Your task to perform on an android device: Share the location with dbwscratch.test.id10@gmail.com through the Gmail app
Image 0: 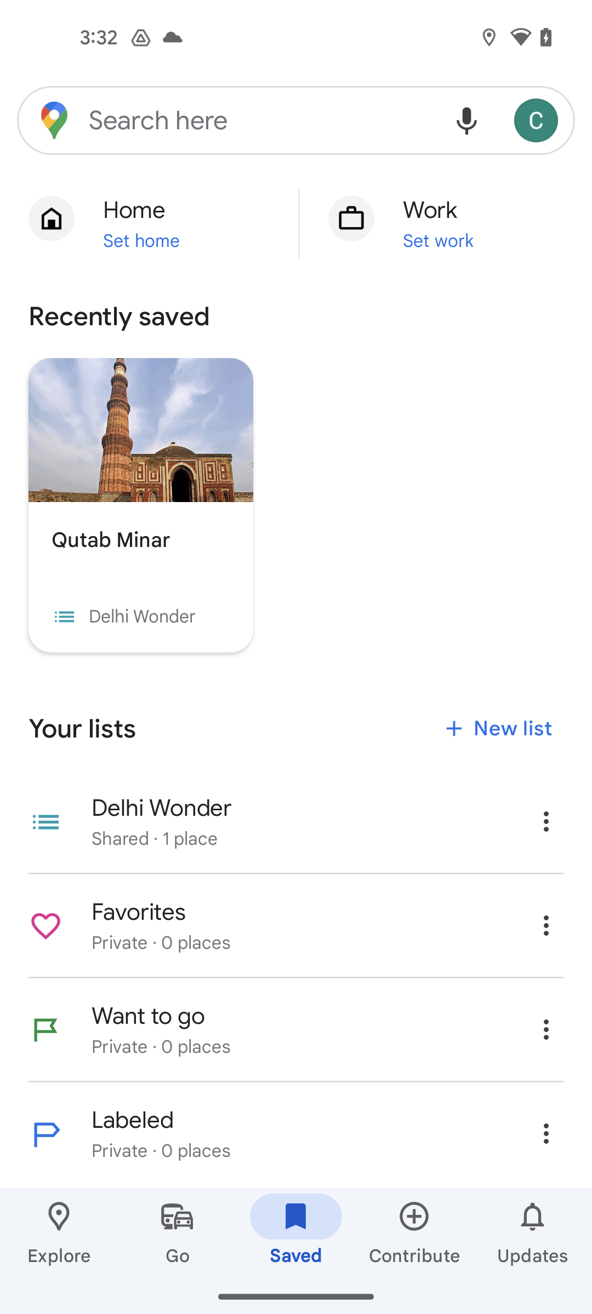
Click on the profile icon
Step 0: click (538, 120)
Image 1: 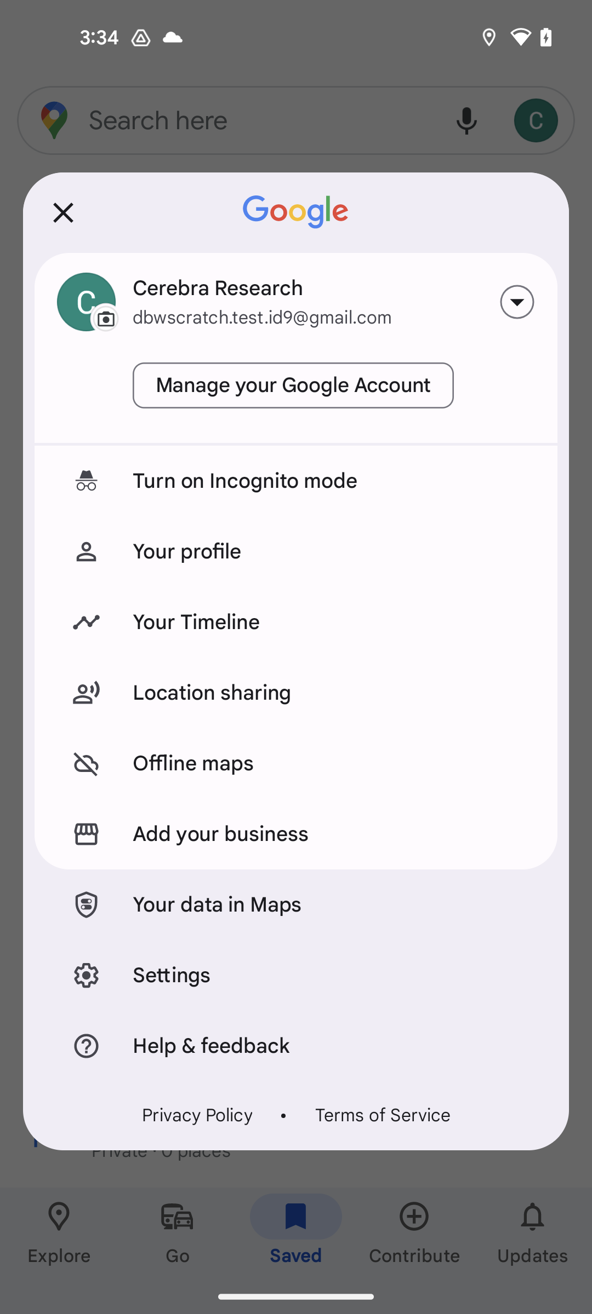
Click on the location sharing option
Step 1: click (333, 693)
Image 2: 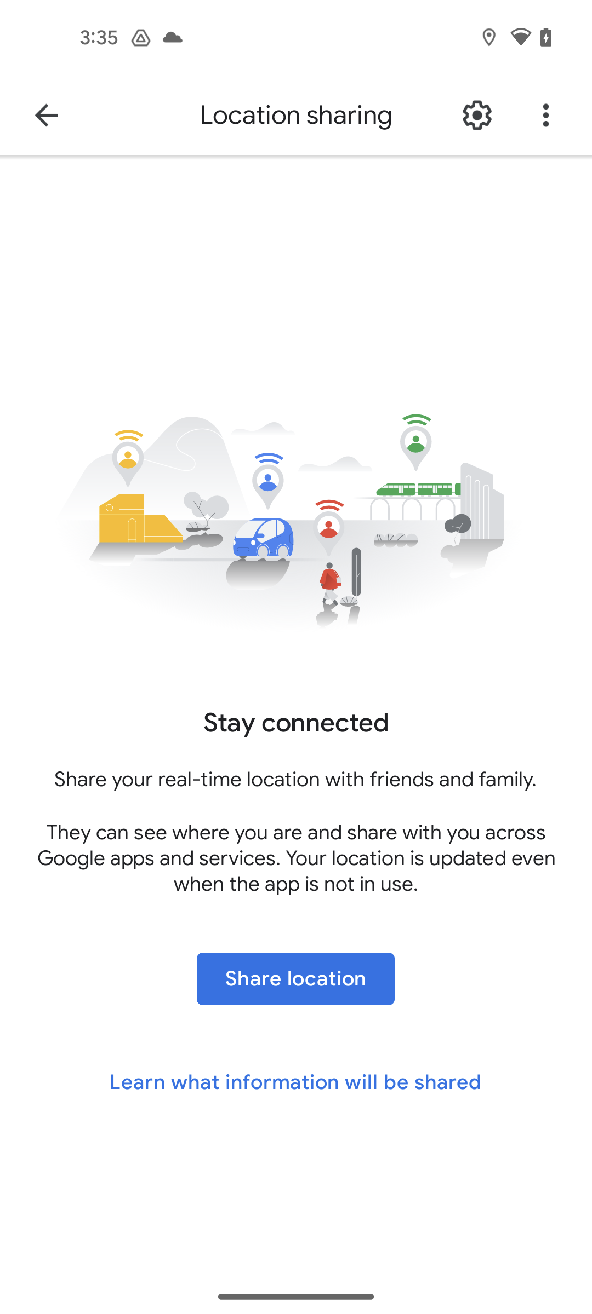
Click on the share location button
Step 2: click (295, 979)
Image 3: 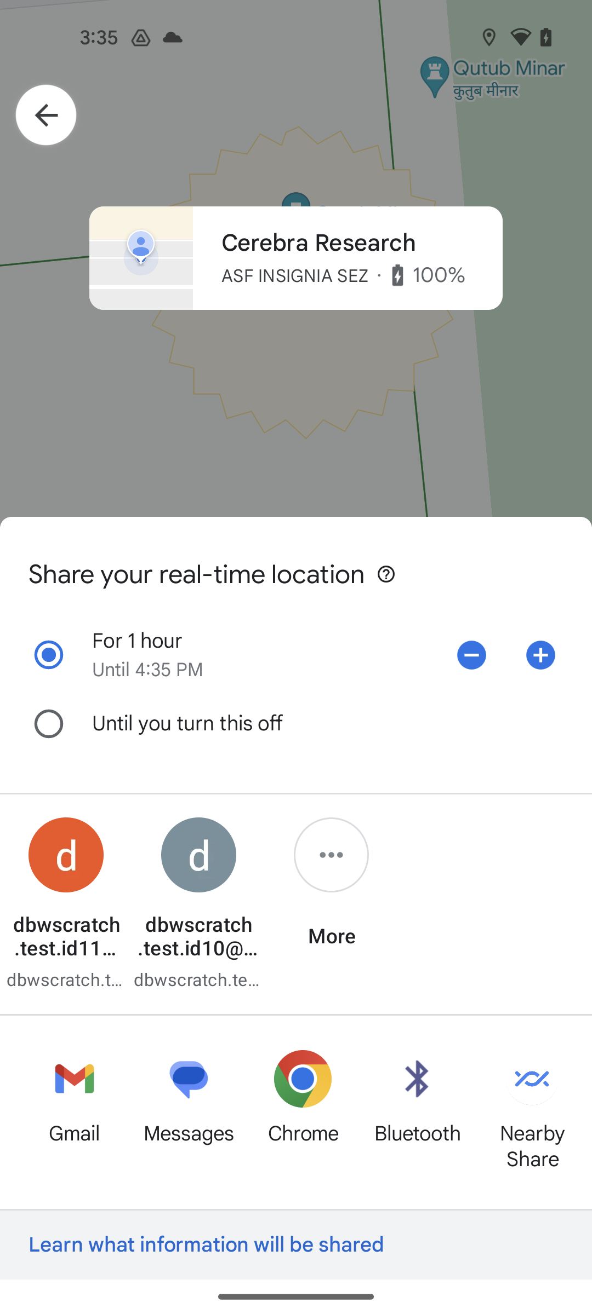
Click on the Gmail App option
Step 3: click (67, 1082)
Image 4: 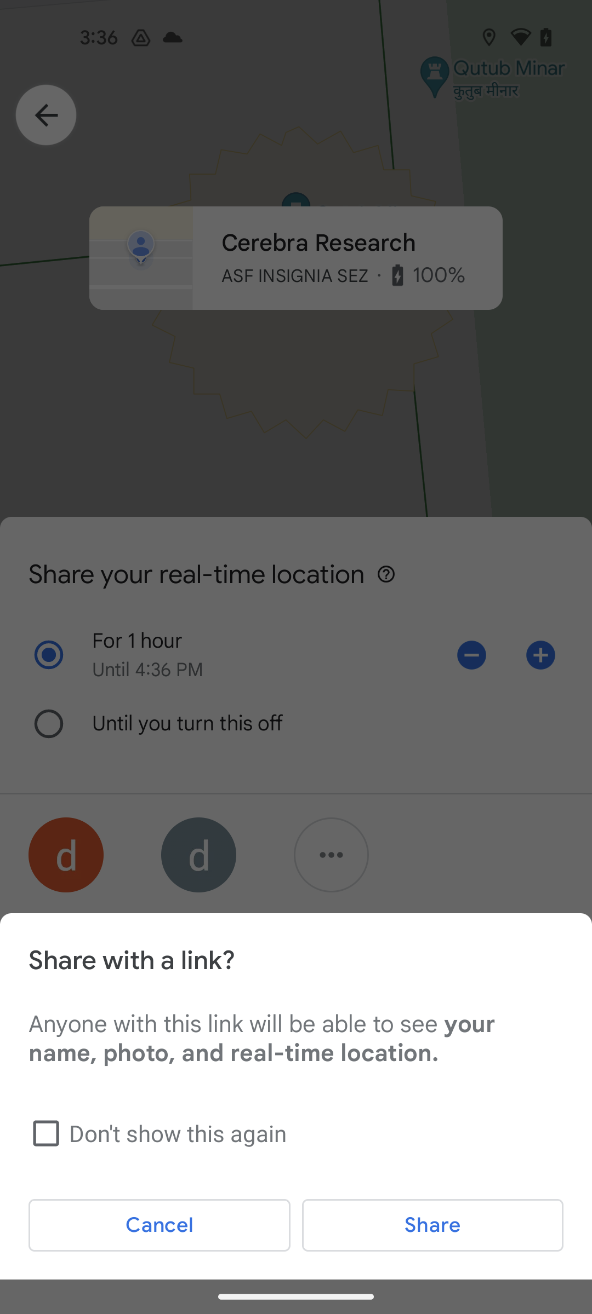
Click on the share button at the bottom right corner of the screen
Step 4: click (432, 1225)
Image 5: 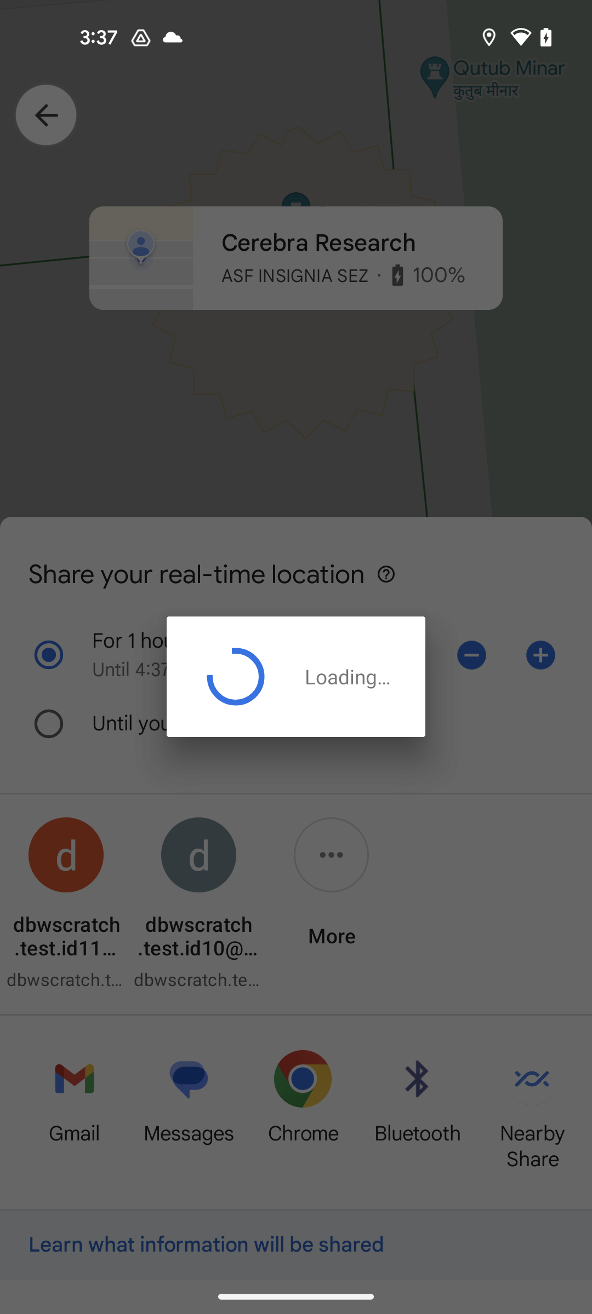
Click on the share button at the bottom right corner of the screen
Step 5: wait
Image 6: 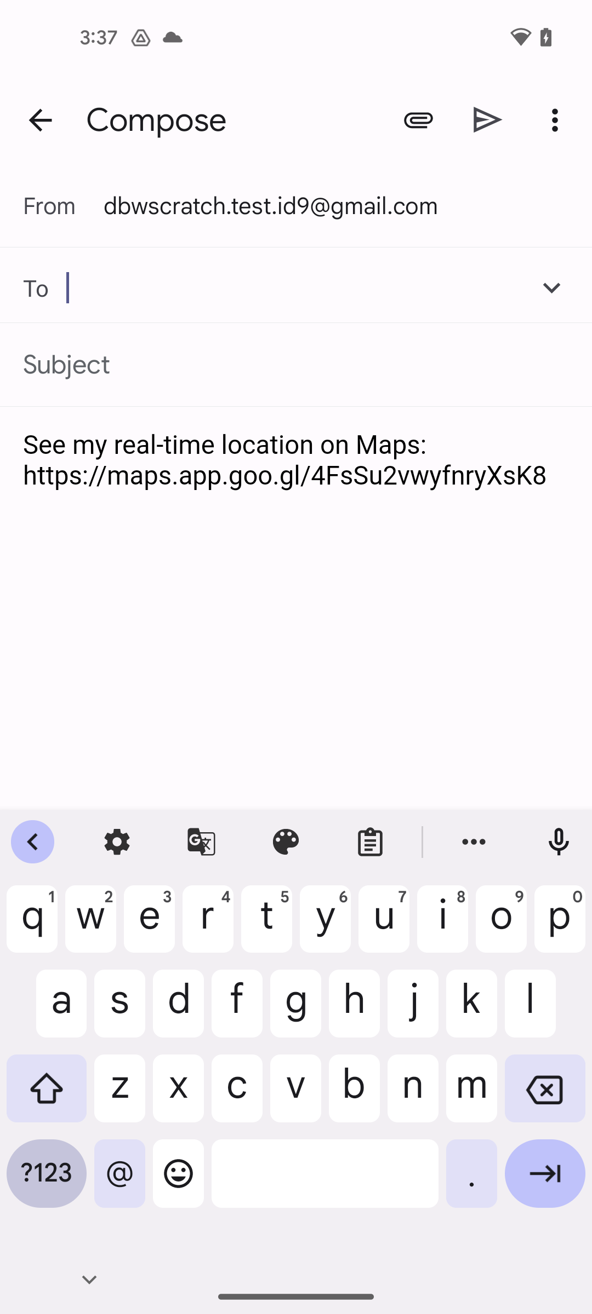
Enter the email id dbwscratch.test.id10@gmail.com
Step 6: type "dbwscratch.test.id10@gmail.com"
Image 7: 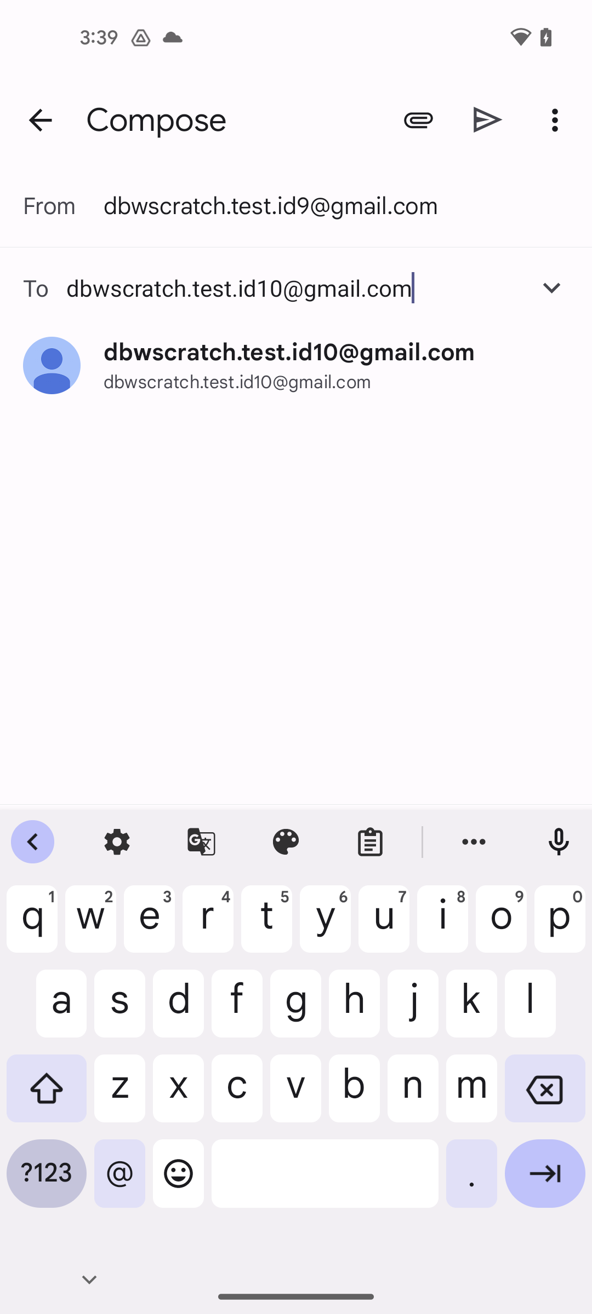
Click on the first result
Step 7: click (289, 352)
Image 8: 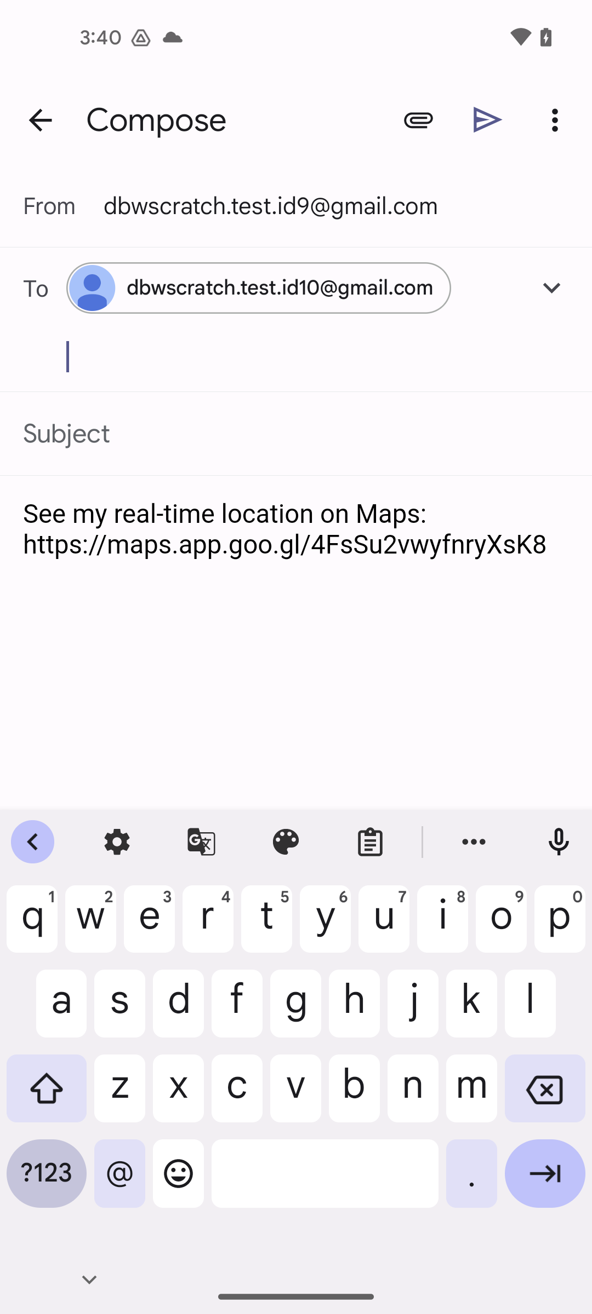
Click on the Send icon at the top of the screen
Step 8: click (488, 119)